Your task to perform on an android device: I need new sports shoes for my gym exercises because my old ones are broken. Look for sports shoes from the Nike brand using the eBay app.
Image 0: 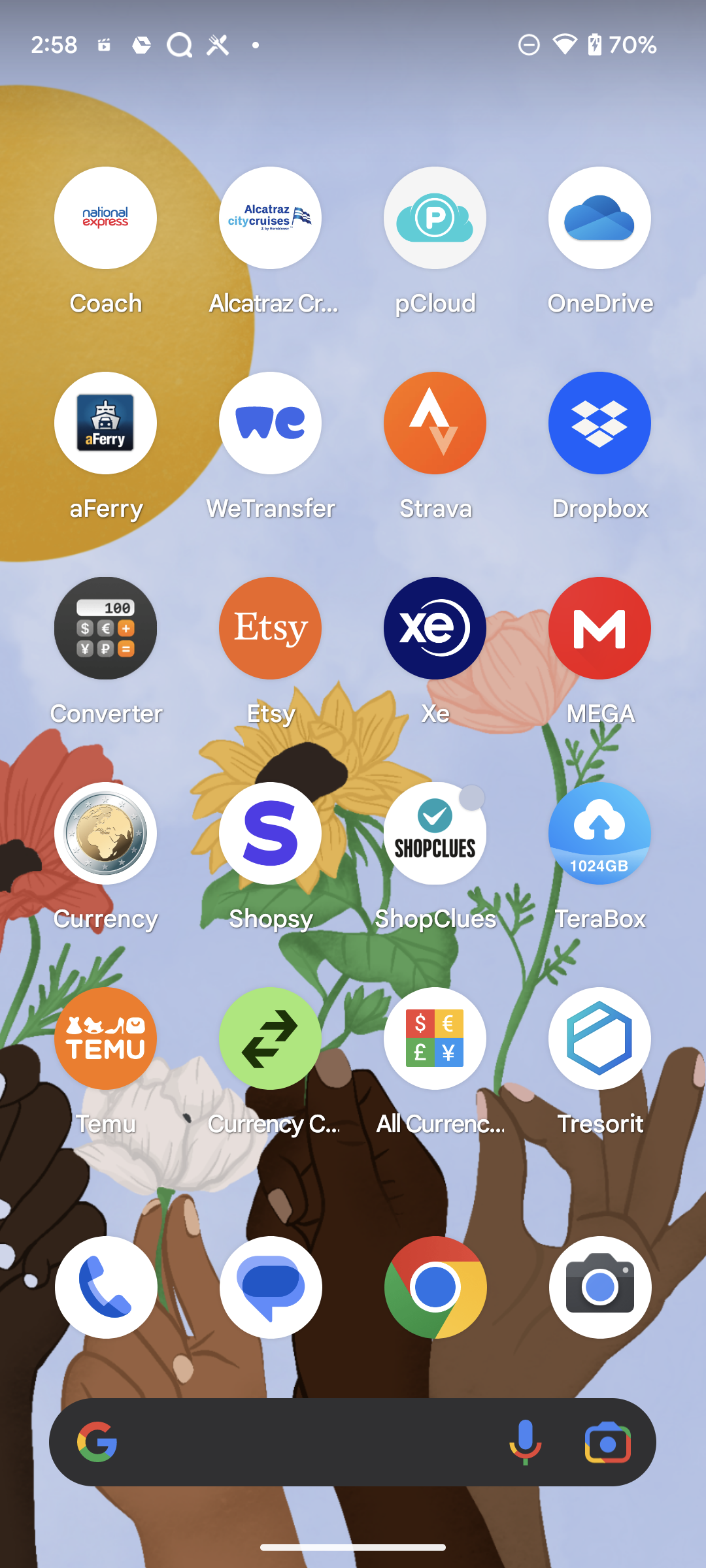
Open eBay app
Step 0: open app "eBay"
Image 1: 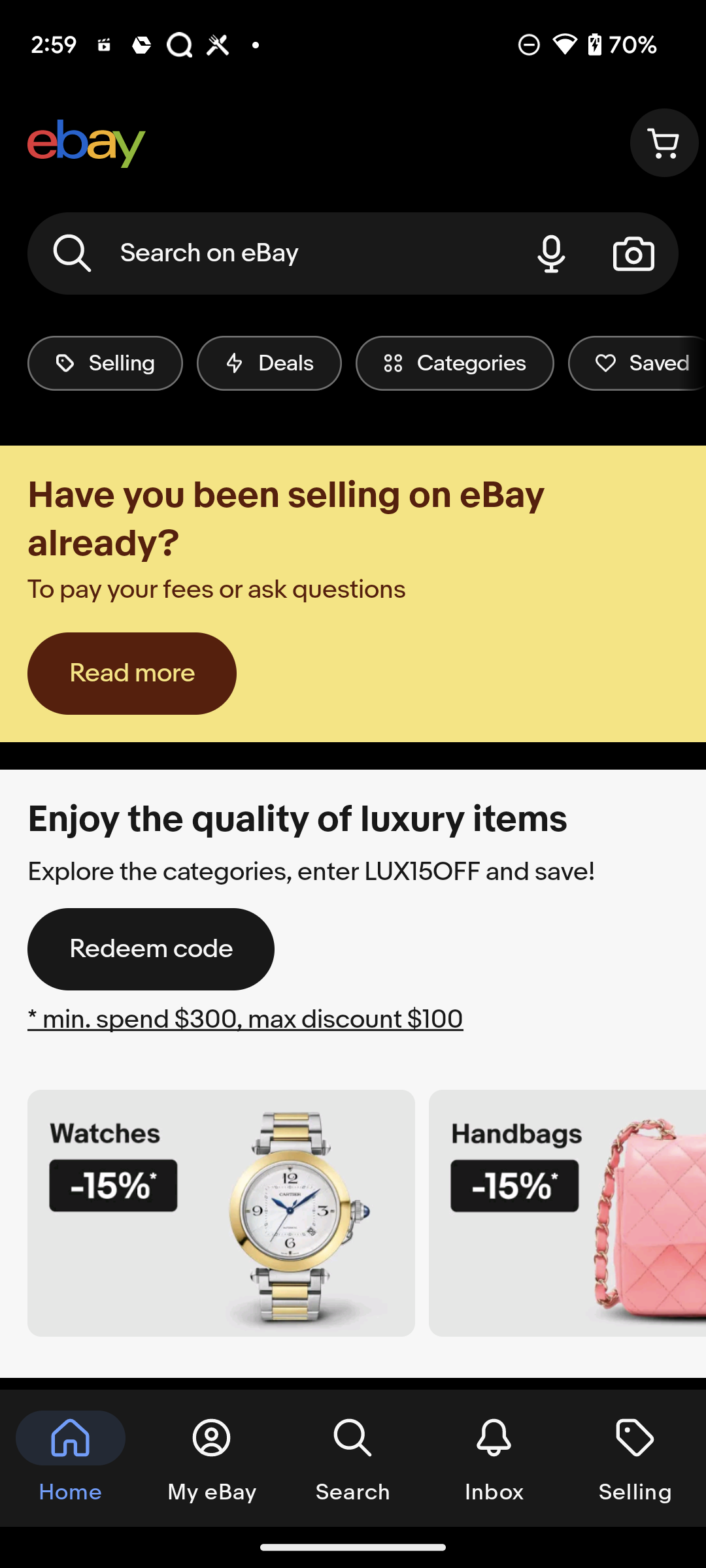
Click on the search bar at the top of the screen
Step 1: click (270, 253)
Image 3: 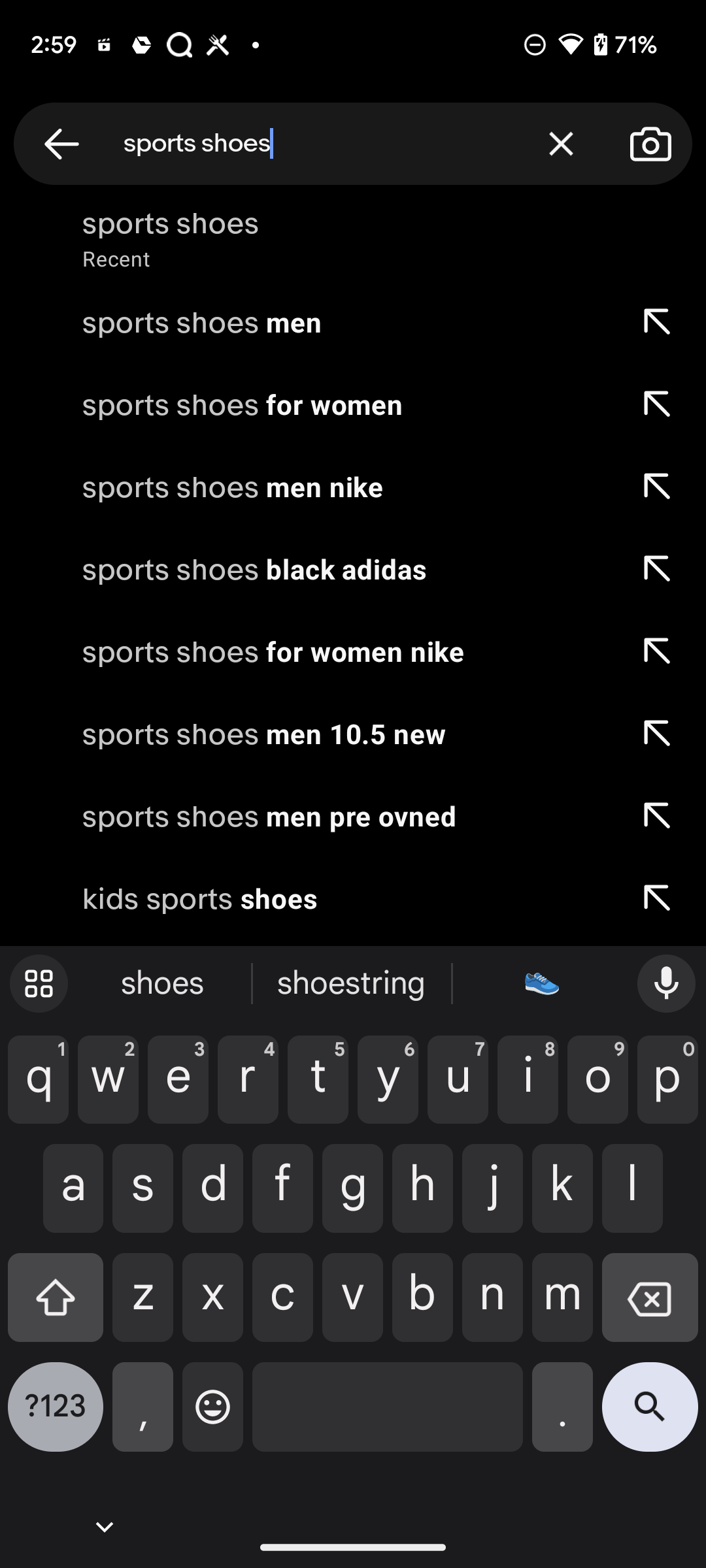
Click on sports shoes men from the suggestions
Step 3: click (346, 321)
Image 4: 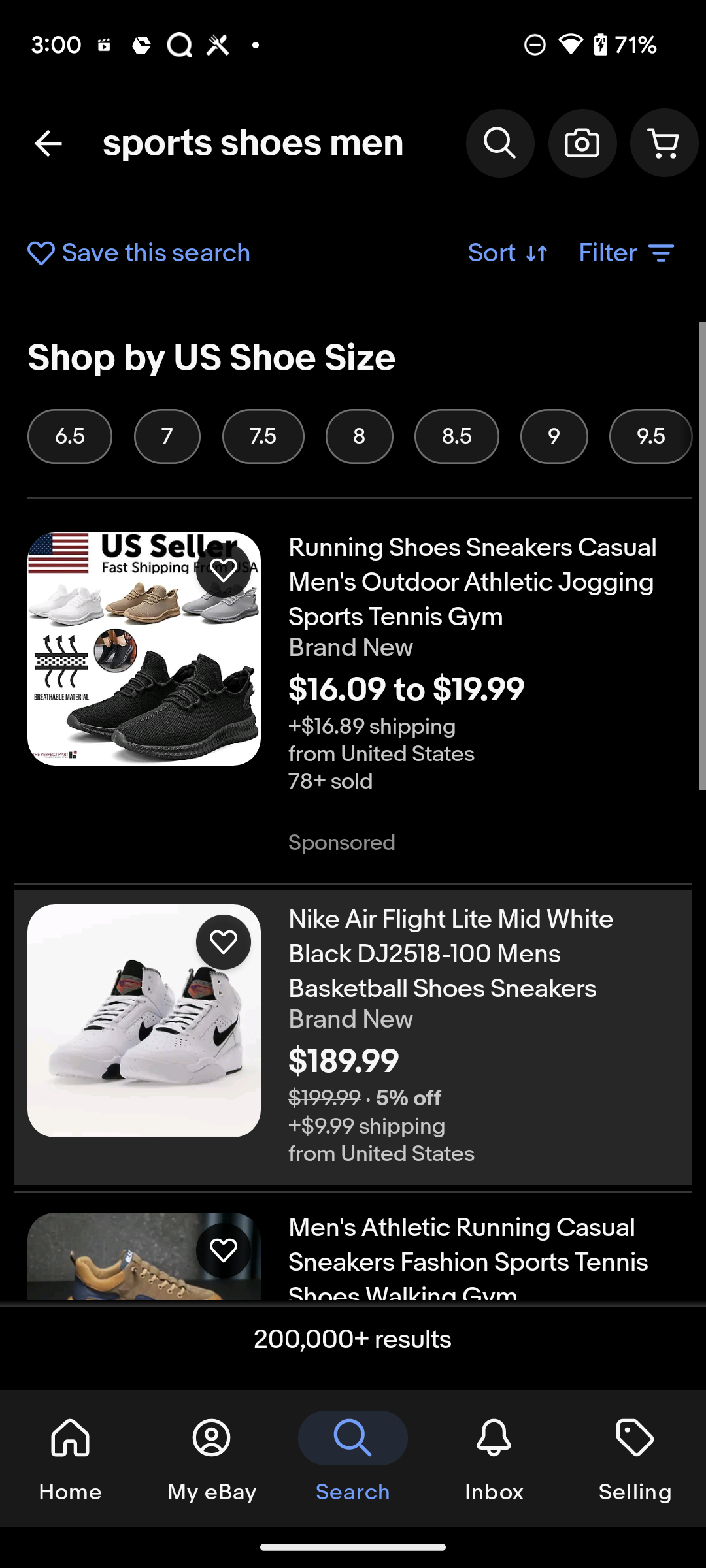
Click on the filter option
Step 4: click (628, 253)
Image 5: 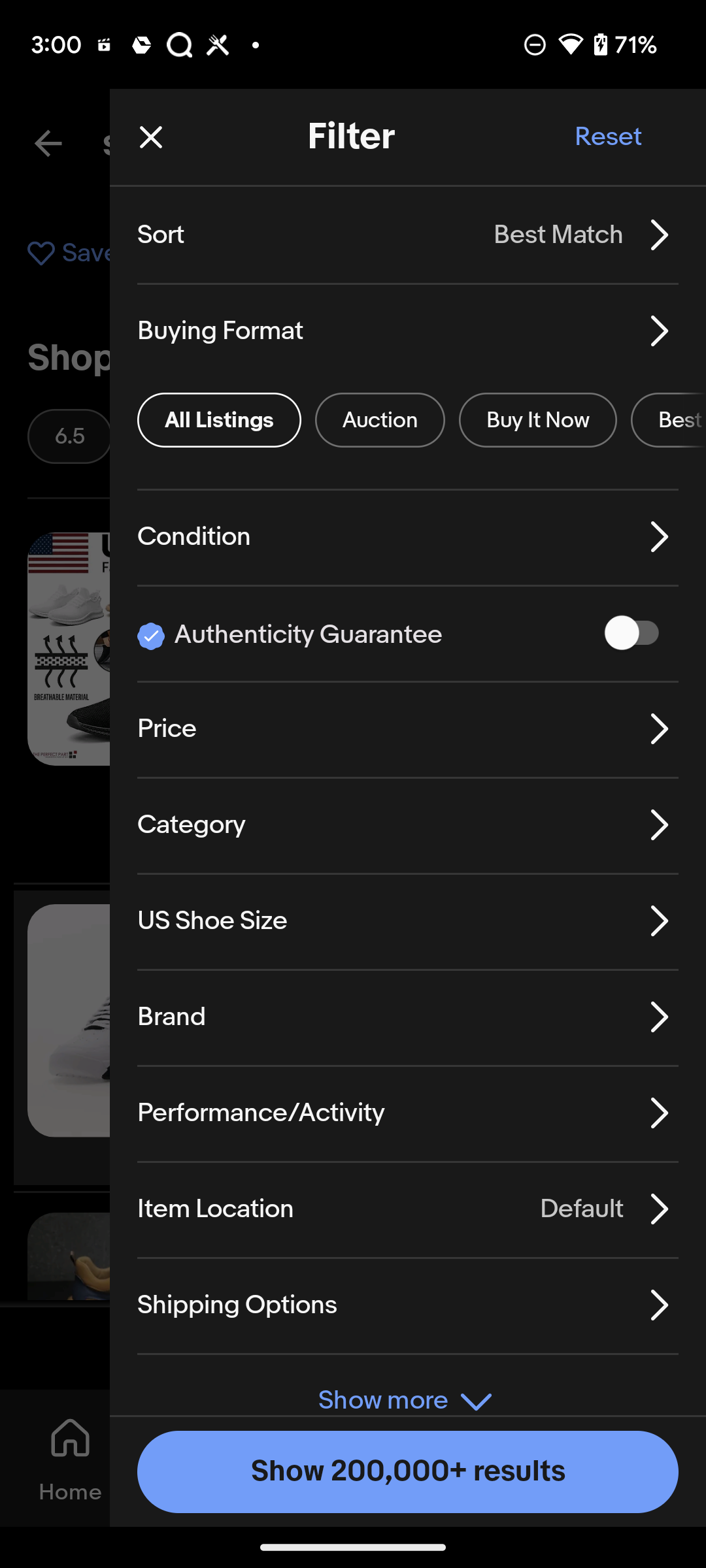
Click on Brand section
Step 5: click (171, 1017)
Image 6: 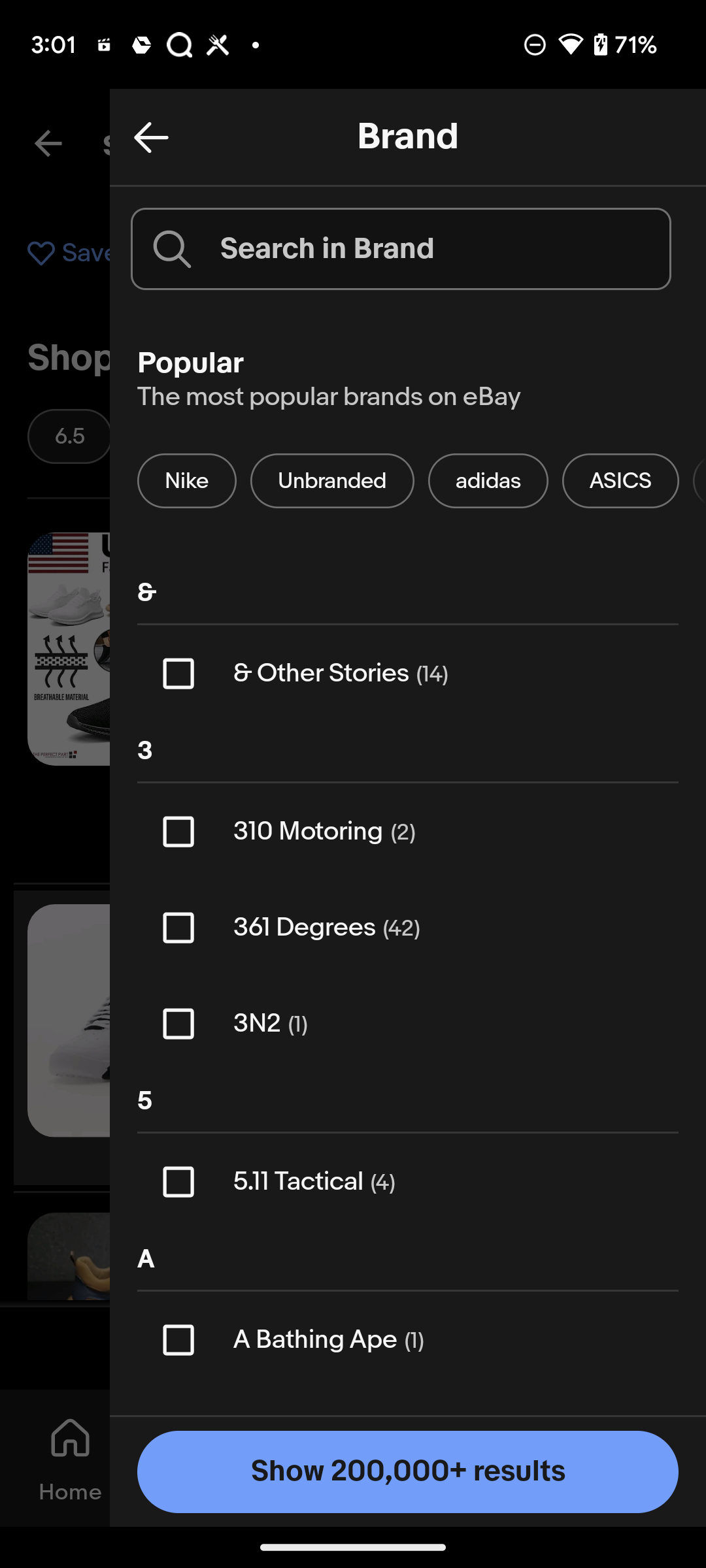
Click on Nike Brand
Step 6: click (187, 481)